Your task to perform on an android device: In order to increase my knowledge about the currency exchange rates,I want to know the history of GBP to EUR exchange rates for all previous years.
Image 0: 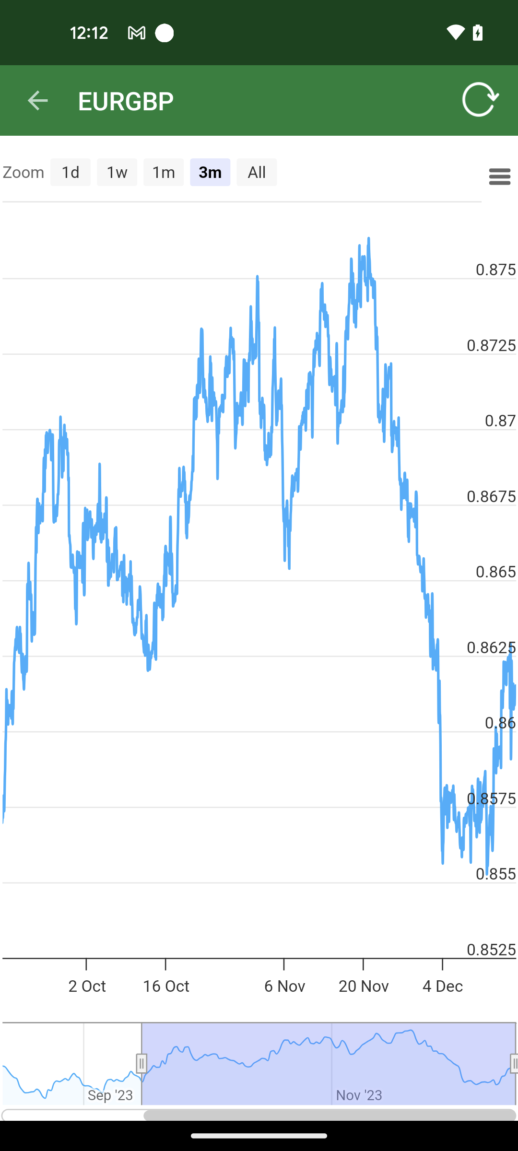
Tap on the all timeflame option
Step 0: click (260, 644)